Your task to perform on an android device: Read the review of LEVI'S 511 Men Slim Mid Rise Blue Jeans
Image 0: 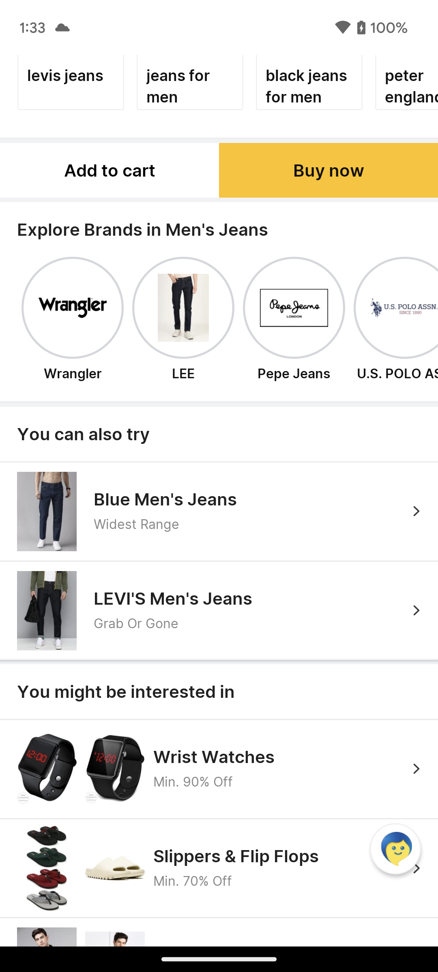
Scroll up to view reviews of LEVI'S 511 Men Slim Mid Rise Blue Jeans
Step 0: scroll up
Image 1: 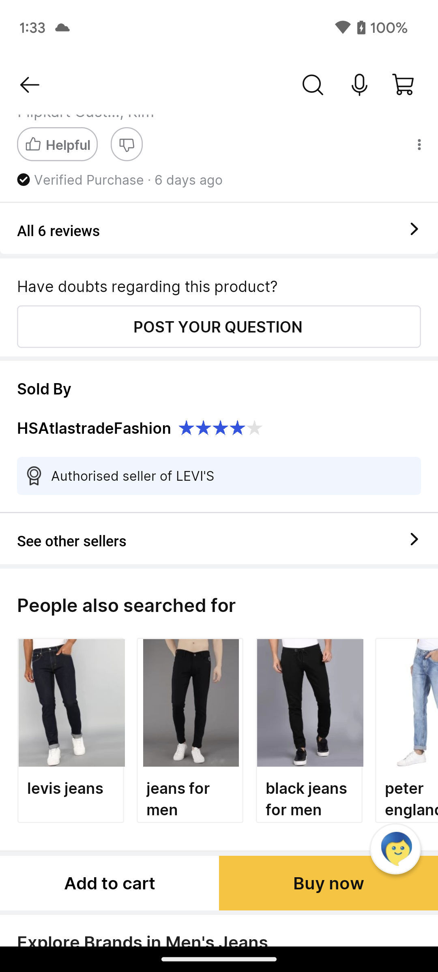
Click on All 6 reviews option
Step 1: click (219, 228)